Your task to perform on an android device: I want to share my home location to my Naomi Rousseau on her gmail ID naomi.rousseau@example.com
Image 0: 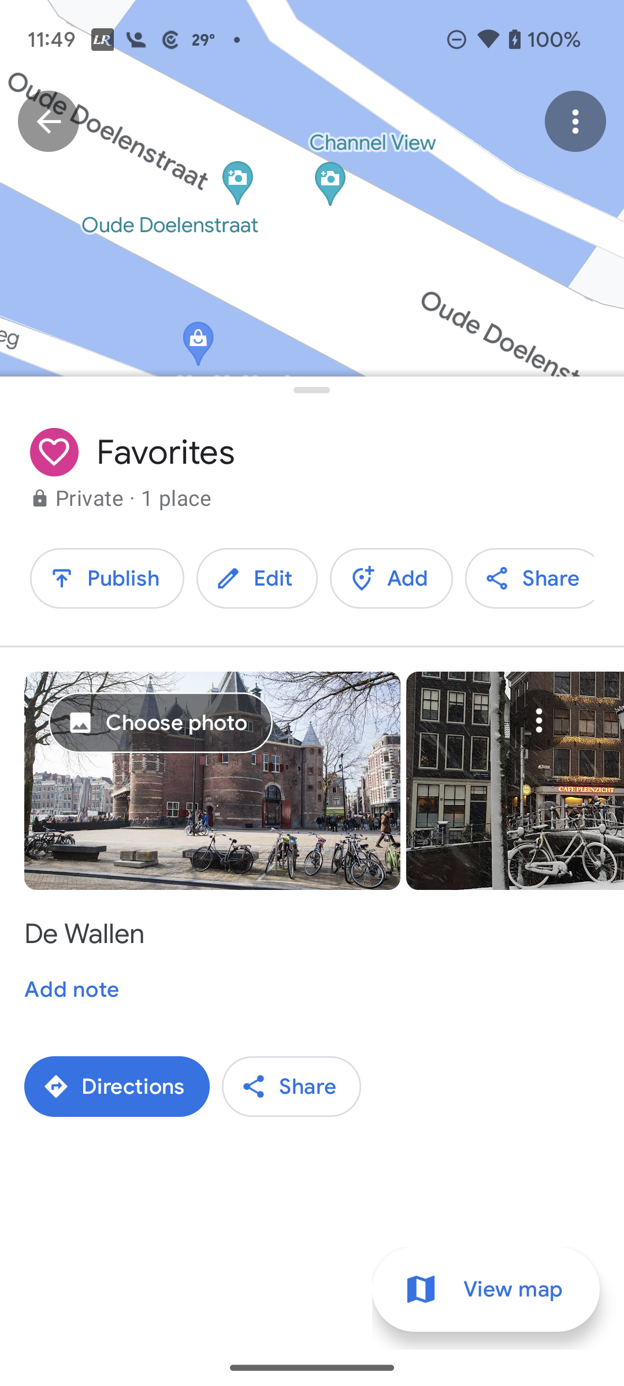
Go back to the screen
Step 0: press back button
Image 1: 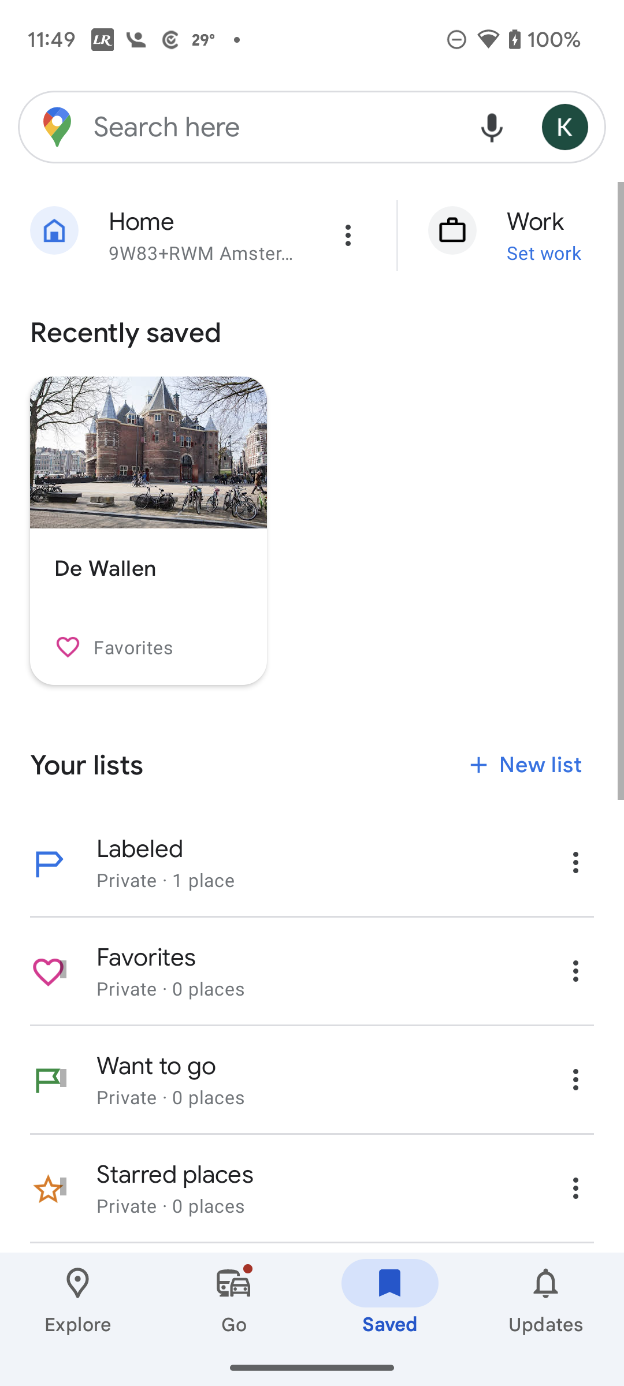
Click on the Labeled icon option 
Step 1: click (287, 876)
Image 2: 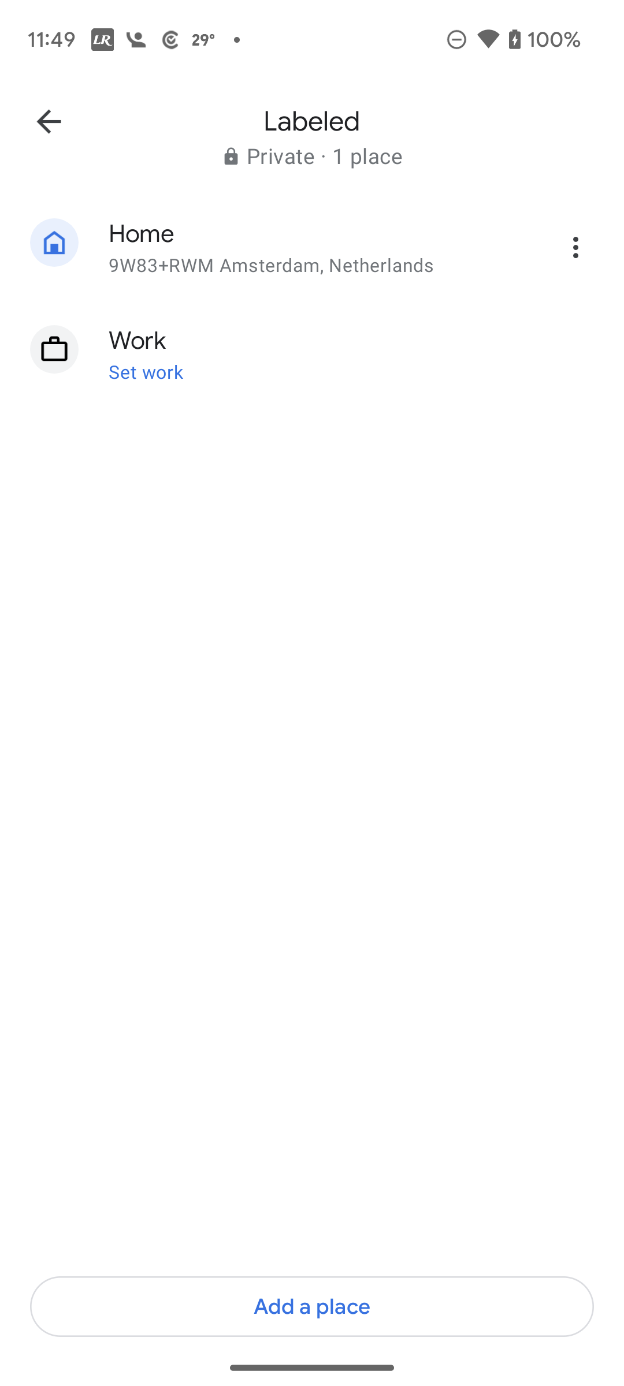
Click on the Home option 
Step 2: click (271, 266)
Image 3: 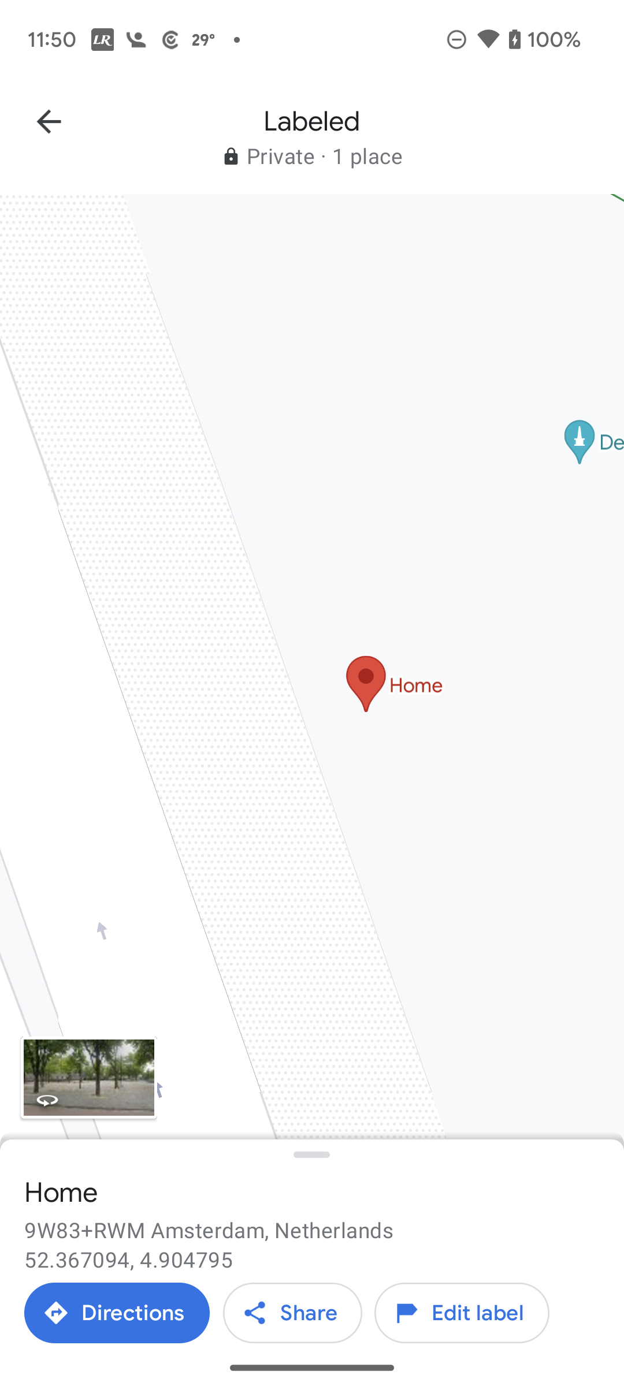
Click on the Share icon option at the bottom of the screen
Step 3: click (292, 1313)
Image 4: 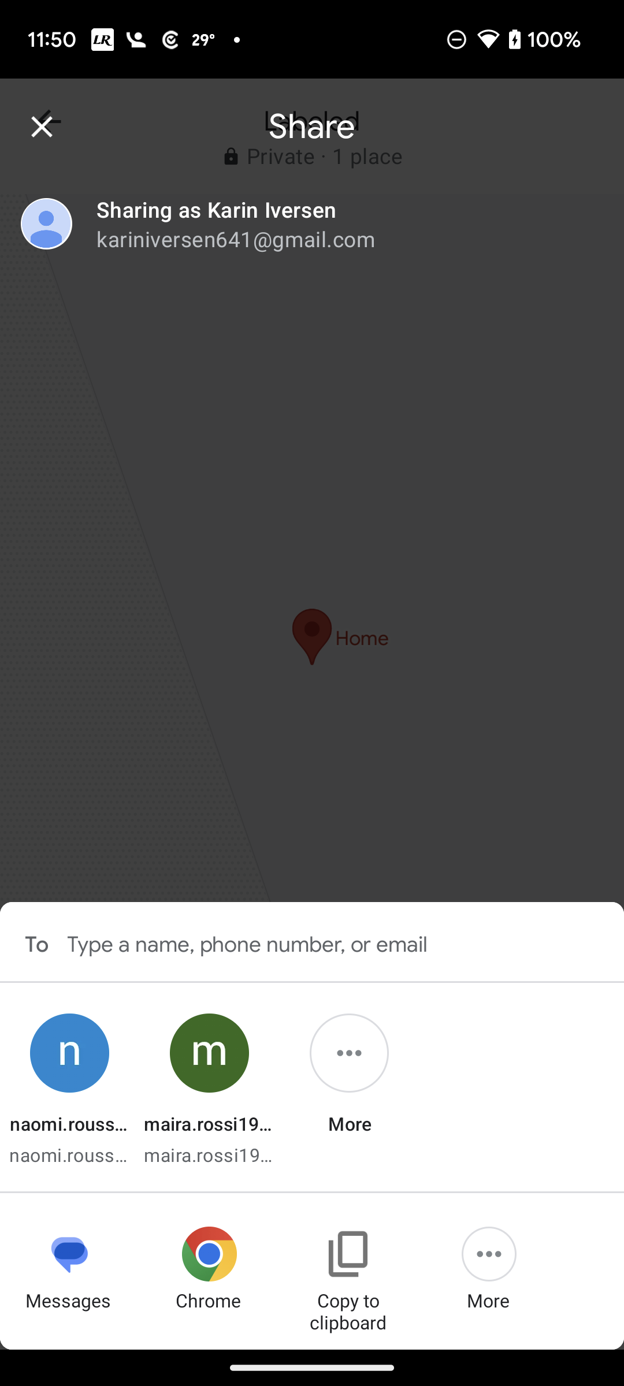
Click on the three dots at the bottom right of the screen
Step 4: click (483, 1246)
Image 5: 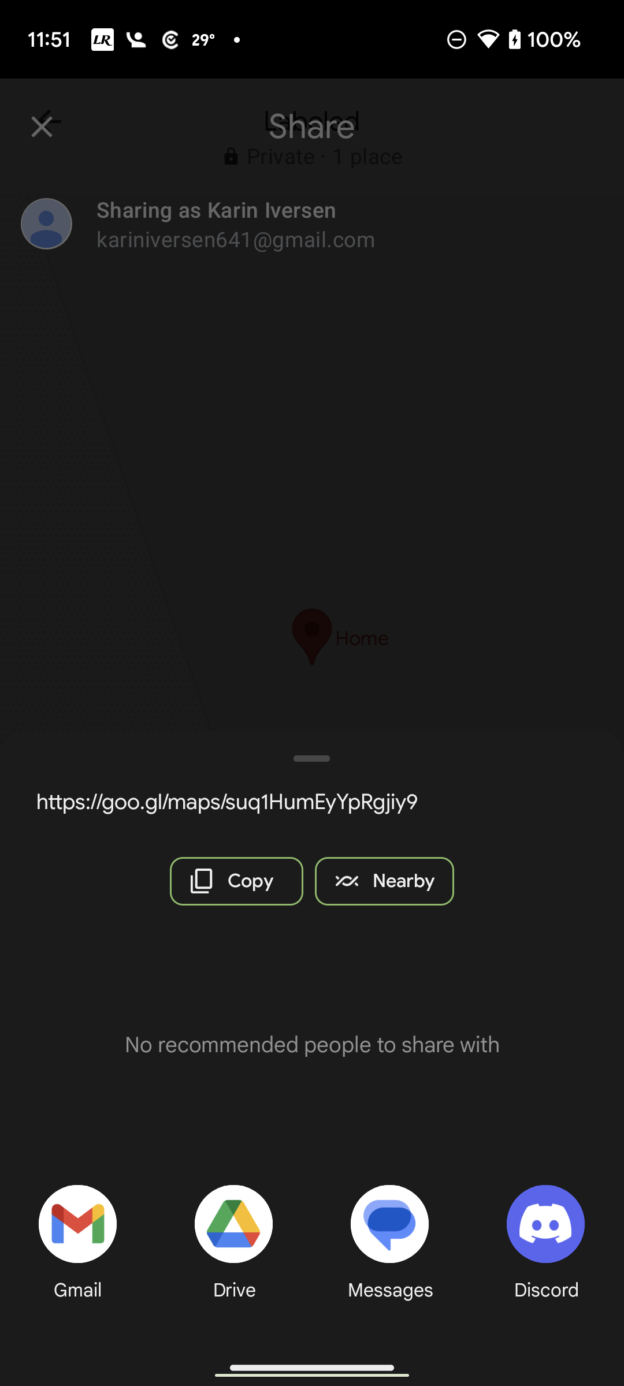
Click on the Gmail icon option 
Step 5: click (66, 1234)
Image 6: 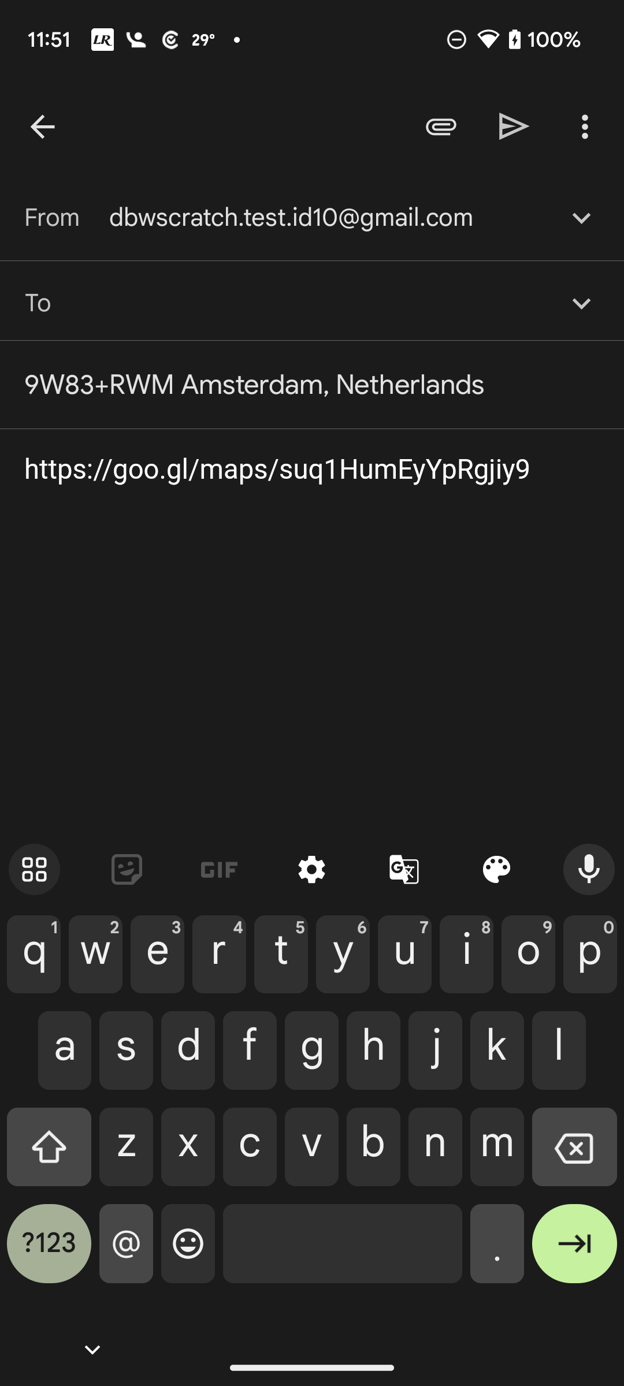
Type naomi.rousseau@example.com in To bar
Step 6: type "naomi.rousseau@example.com"
Image 7: 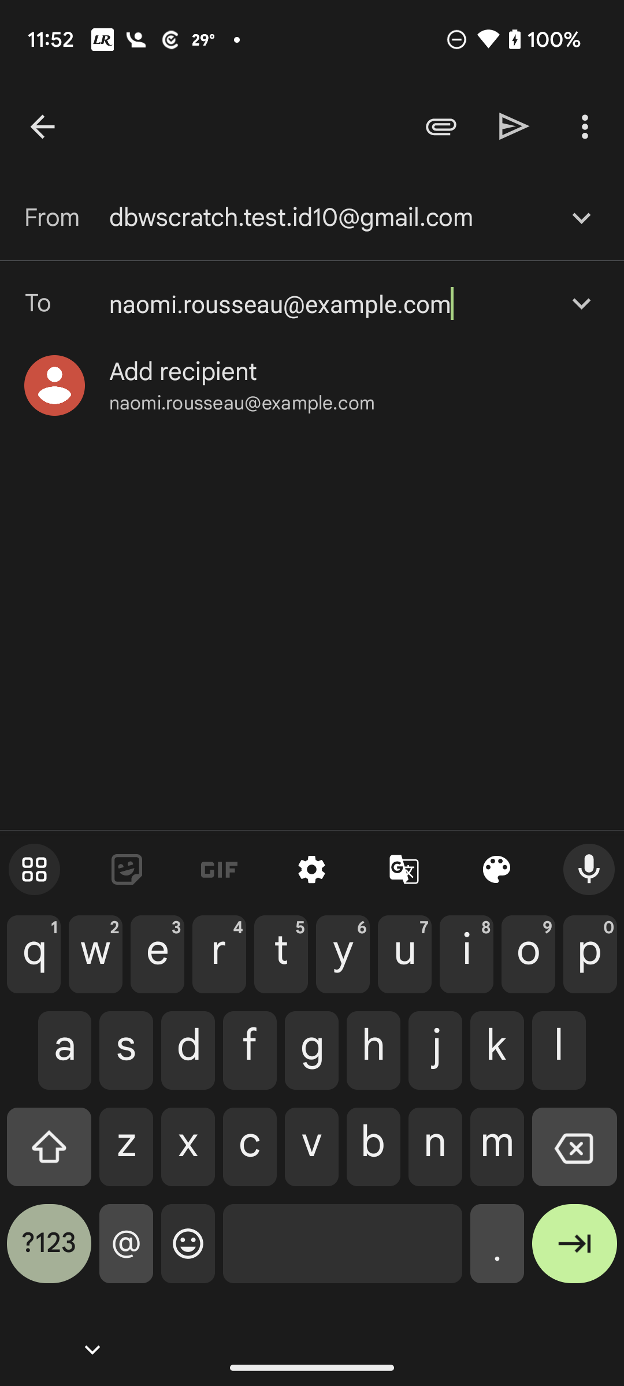
Click on the naomi.rousseau@example.com suggestion id 
Step 7: click (242, 403)
Image 8: 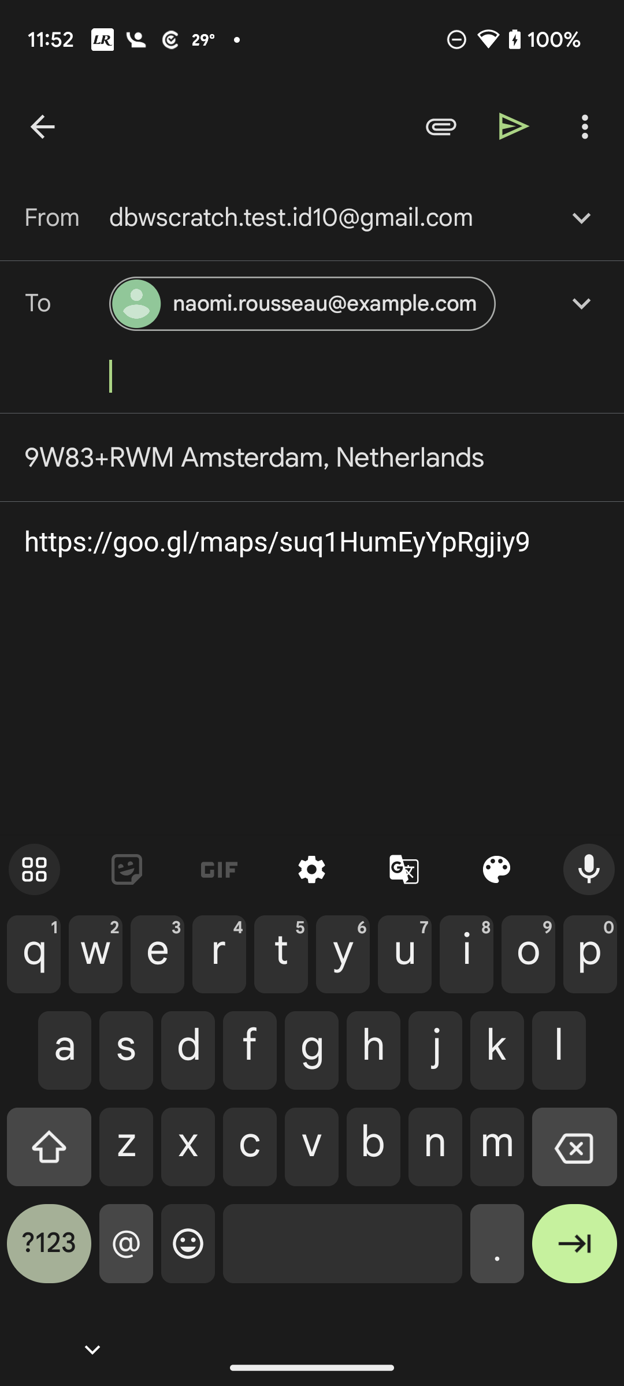
Click on the right arrow icon at the top of the screen
Step 8: click (514, 126)